Your task to perform on an android device: add the ingredients for the slow cooker cheesy chicken dumplings recipe to the shopping list.
Image 0: 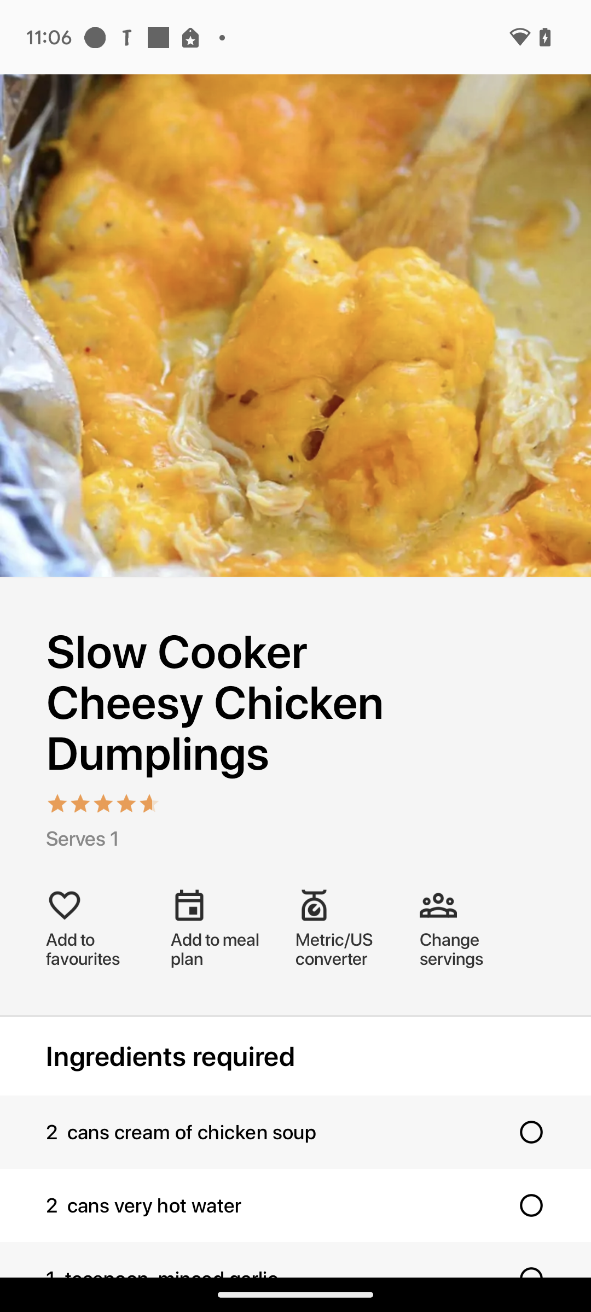
Swipe up for the shopping list option.
Step 0: scroll down
Image 1: 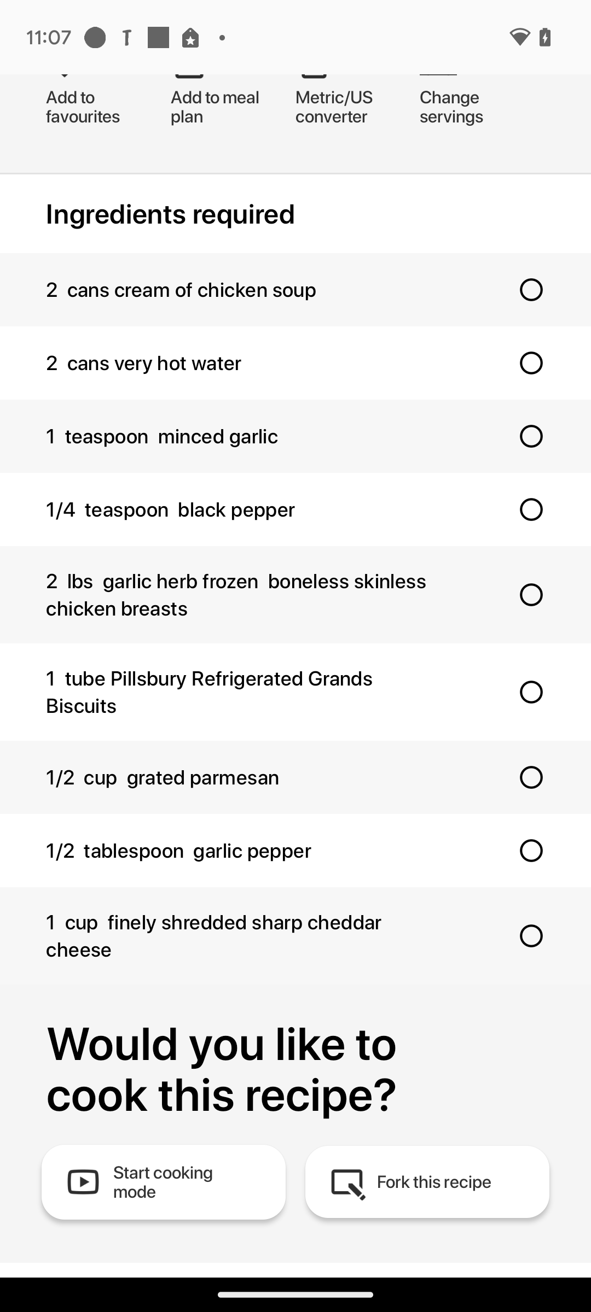
Swipe up for the shopping list option.
Step 1: scroll down
Image 2: 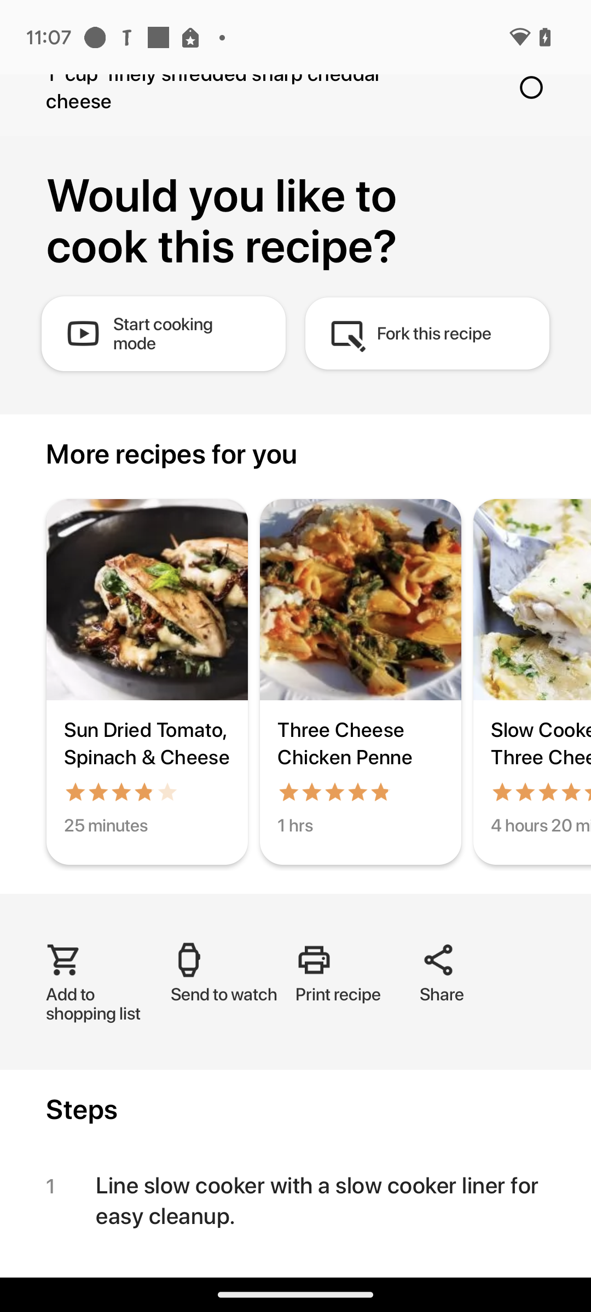
Click on the option to add ingredients to the shopping list presented on the left side of the screen.
Step 2: click (65, 960)
Image 3: 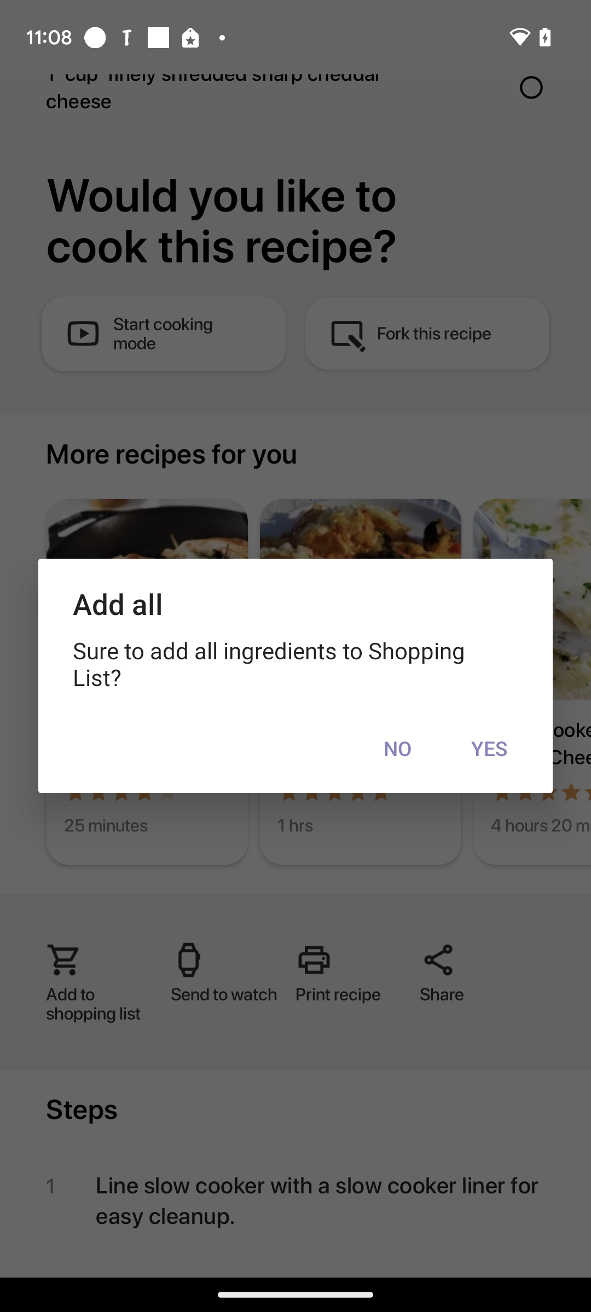
click yes
Step 3: click (489, 748)